Your task to perform on an android device: I love nature so now i want to meditate with nature sounds
Image 1: 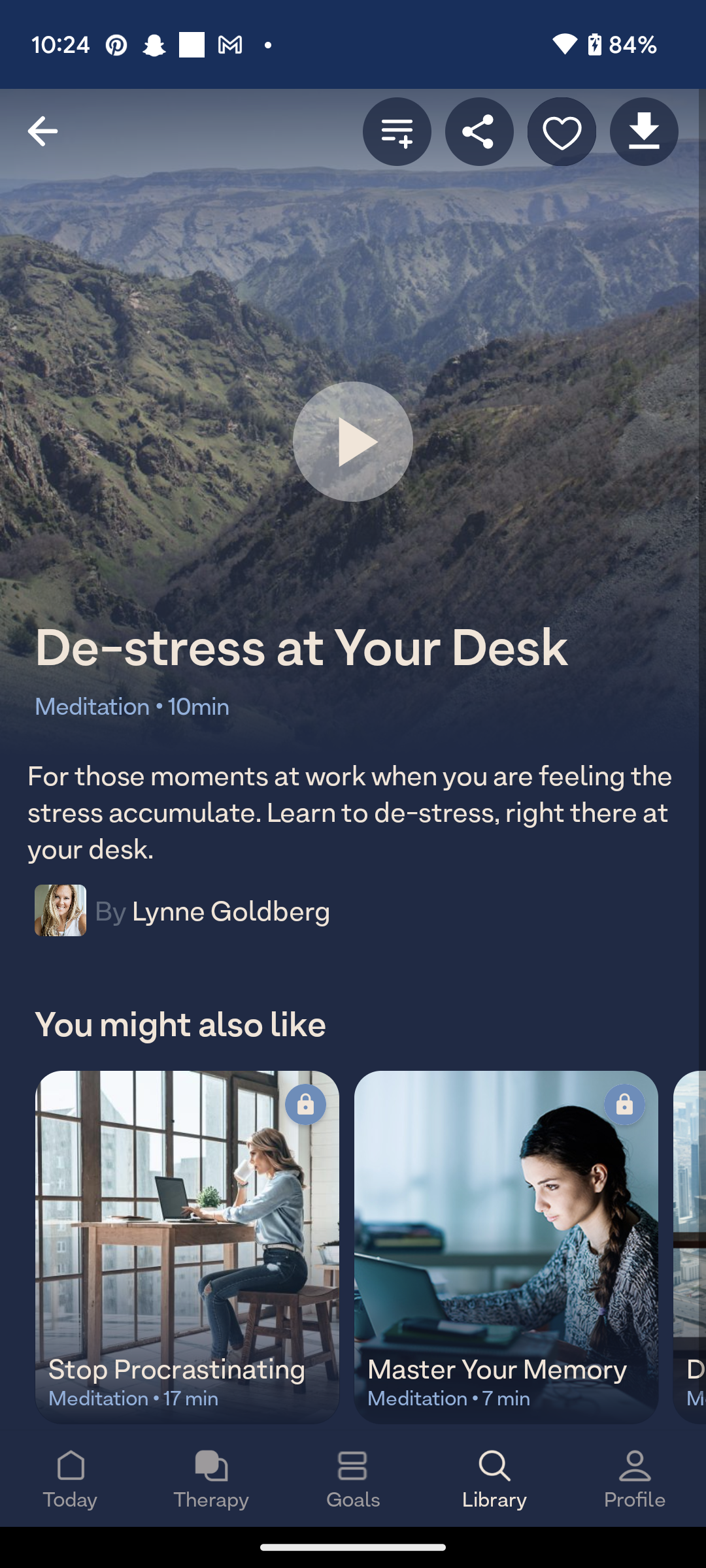
Click on the library icon 
Step 1: click (494, 1499)
Image 2: 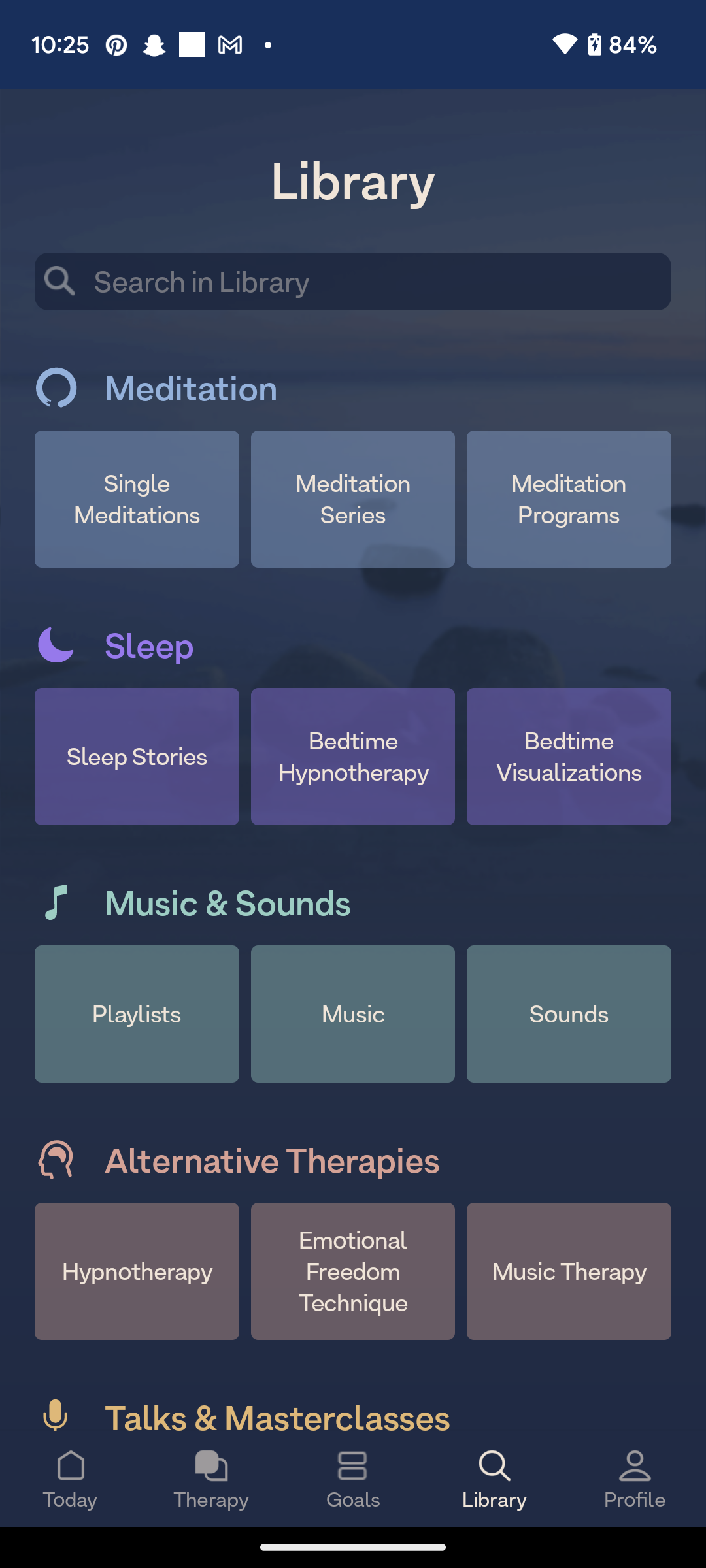
Click on the search bar
Step 2: click (361, 281)
Image 3: 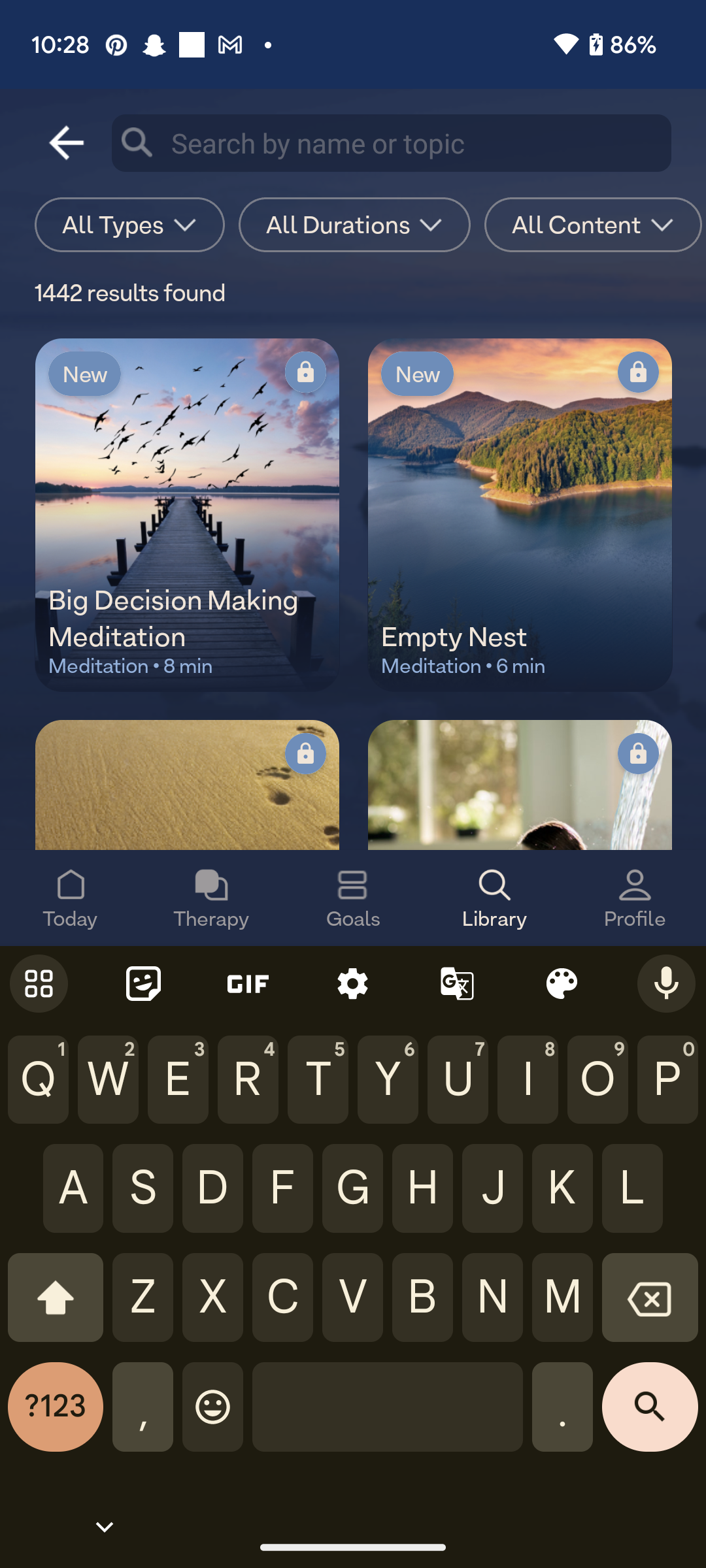
Type Nature sounds in search bar
Step 3: type "Nature Sounds "
Image 4: 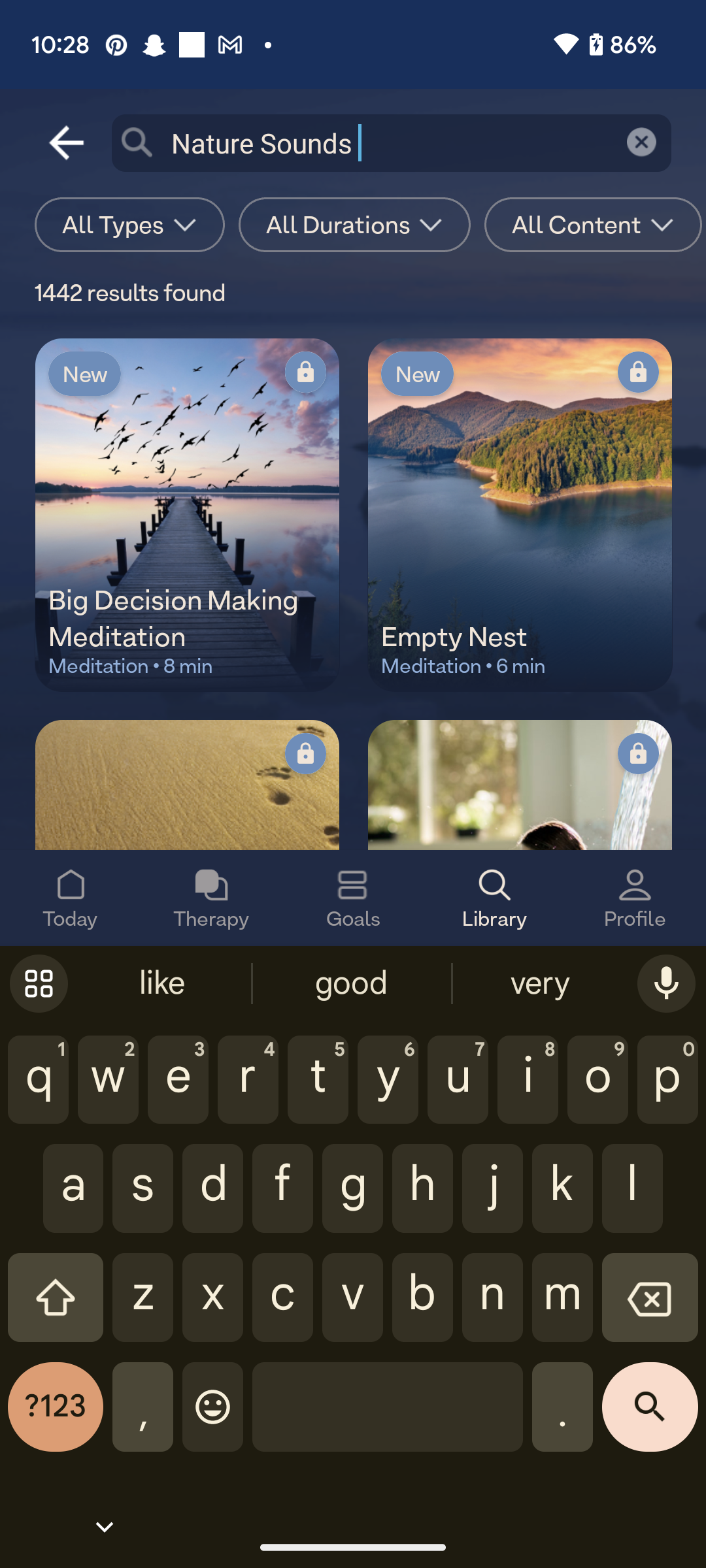
Click on the search key 
Step 4: click (650, 1417)
Image 5: 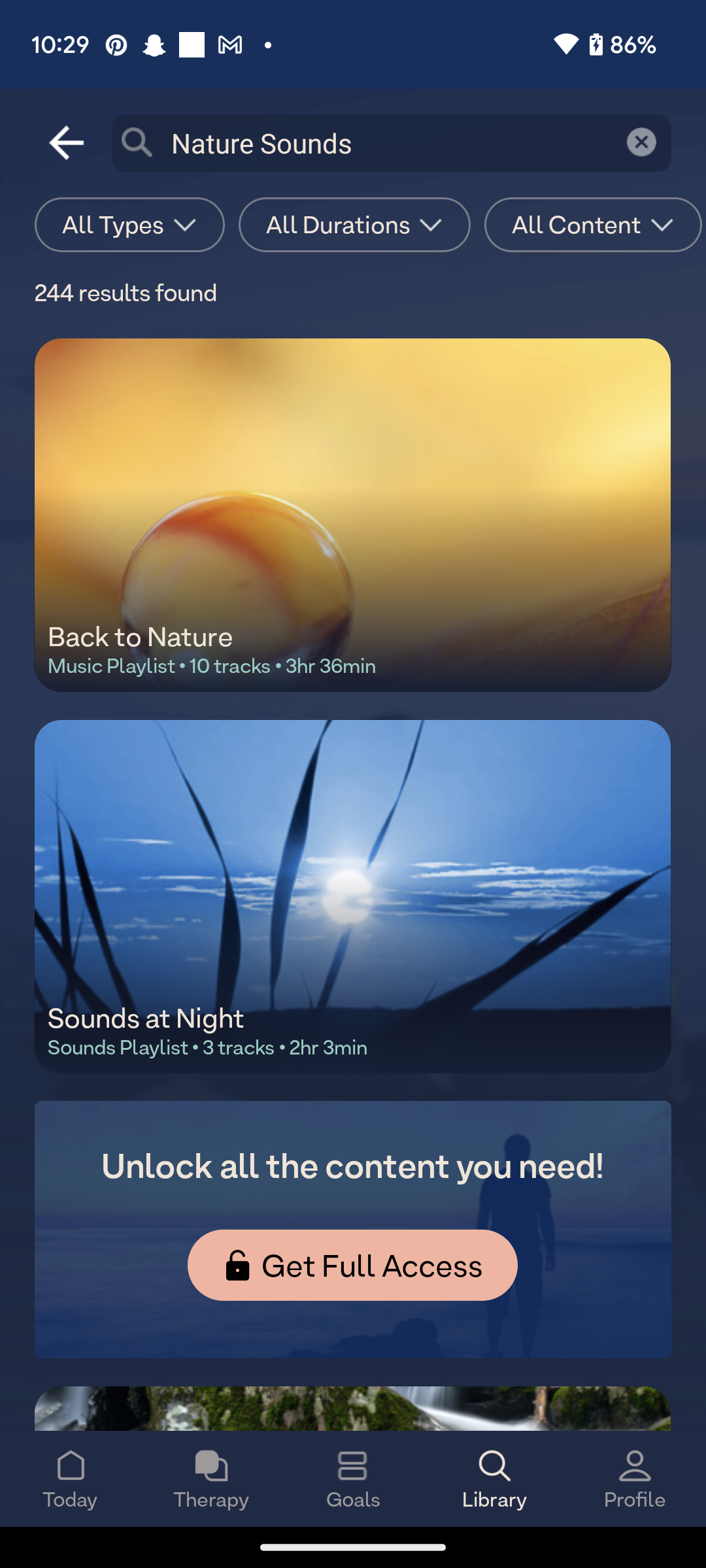
Click on the first sounds
Step 5: click (180, 490)
Image 6: 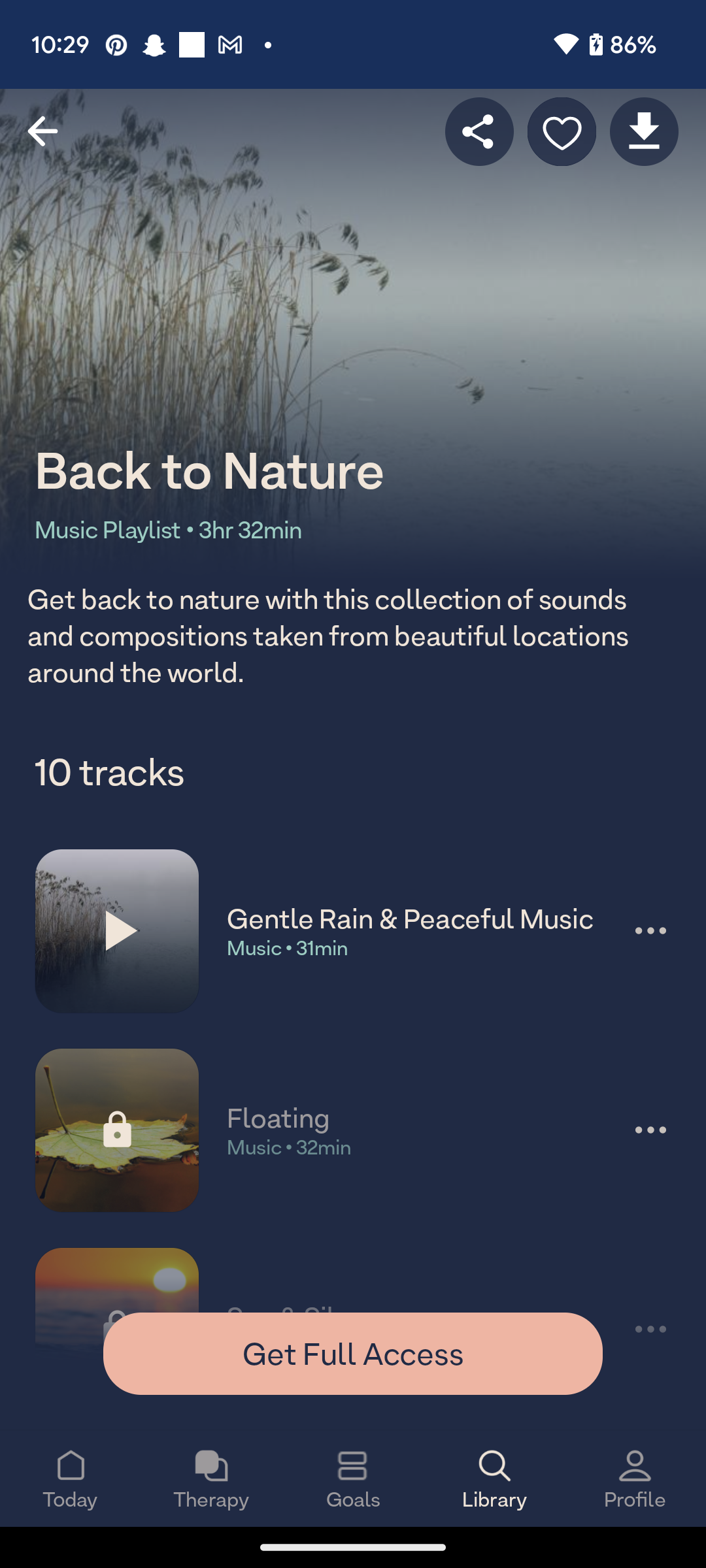
Click on the first sounds
Step 6: click (127, 913)
Image 7: 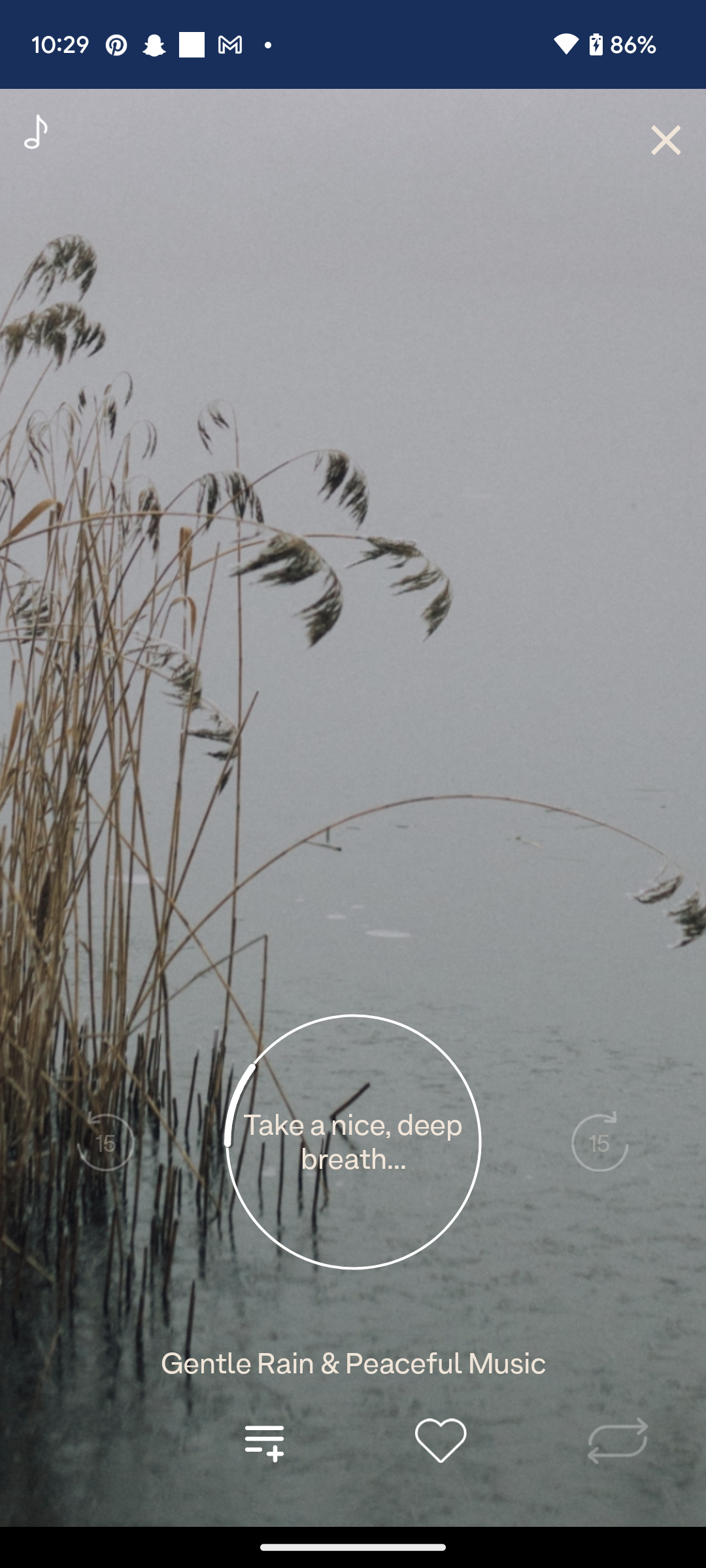
Click on the first sounds
Step 7: wait